Your task to perform on an android device: In the Zoom Meet app , turn off the Host video and enable the waiting room .
Image 0: 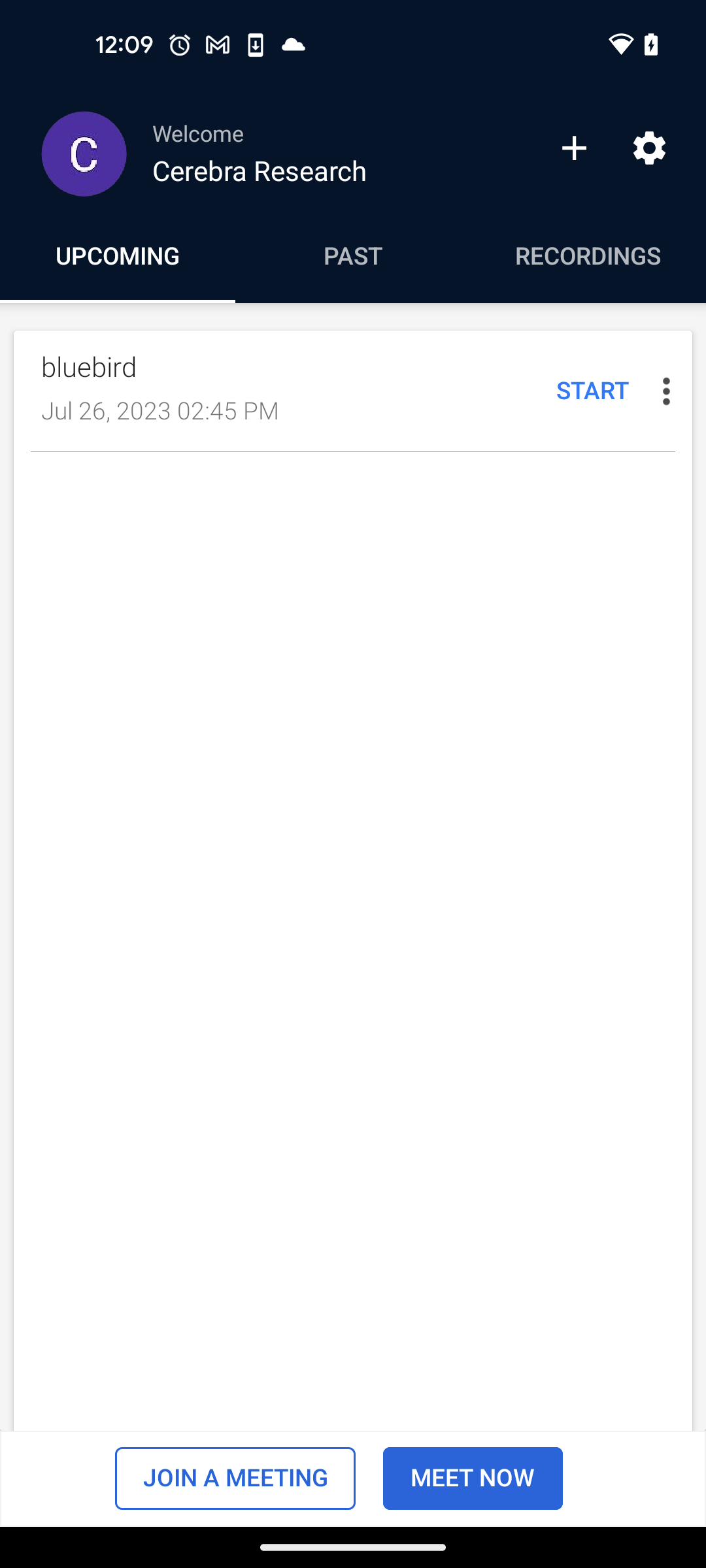
Open the Zoom Meet app
Step 0: open app "Zoom"
Image 1: 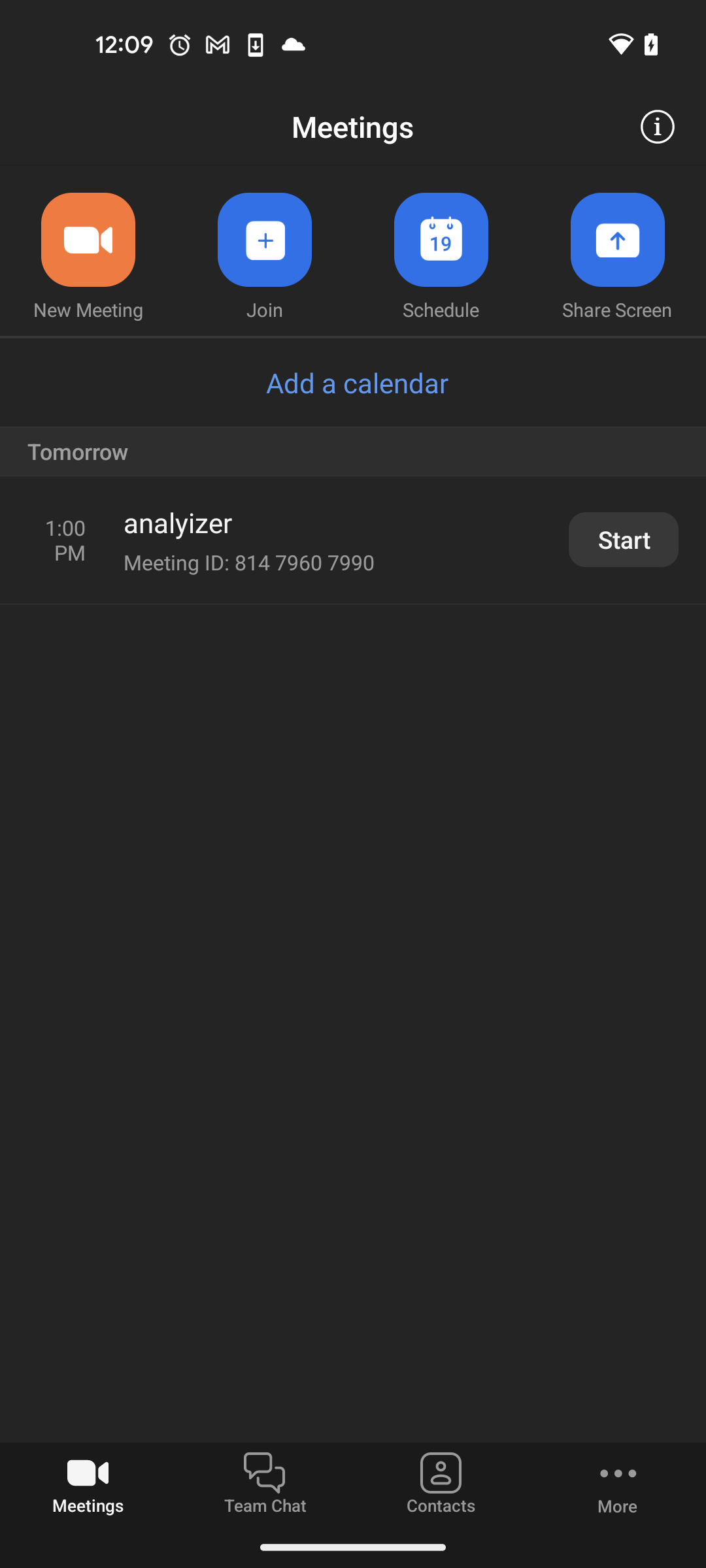
Open the analyizer meet
Step 1: click (339, 522)
Image 3: 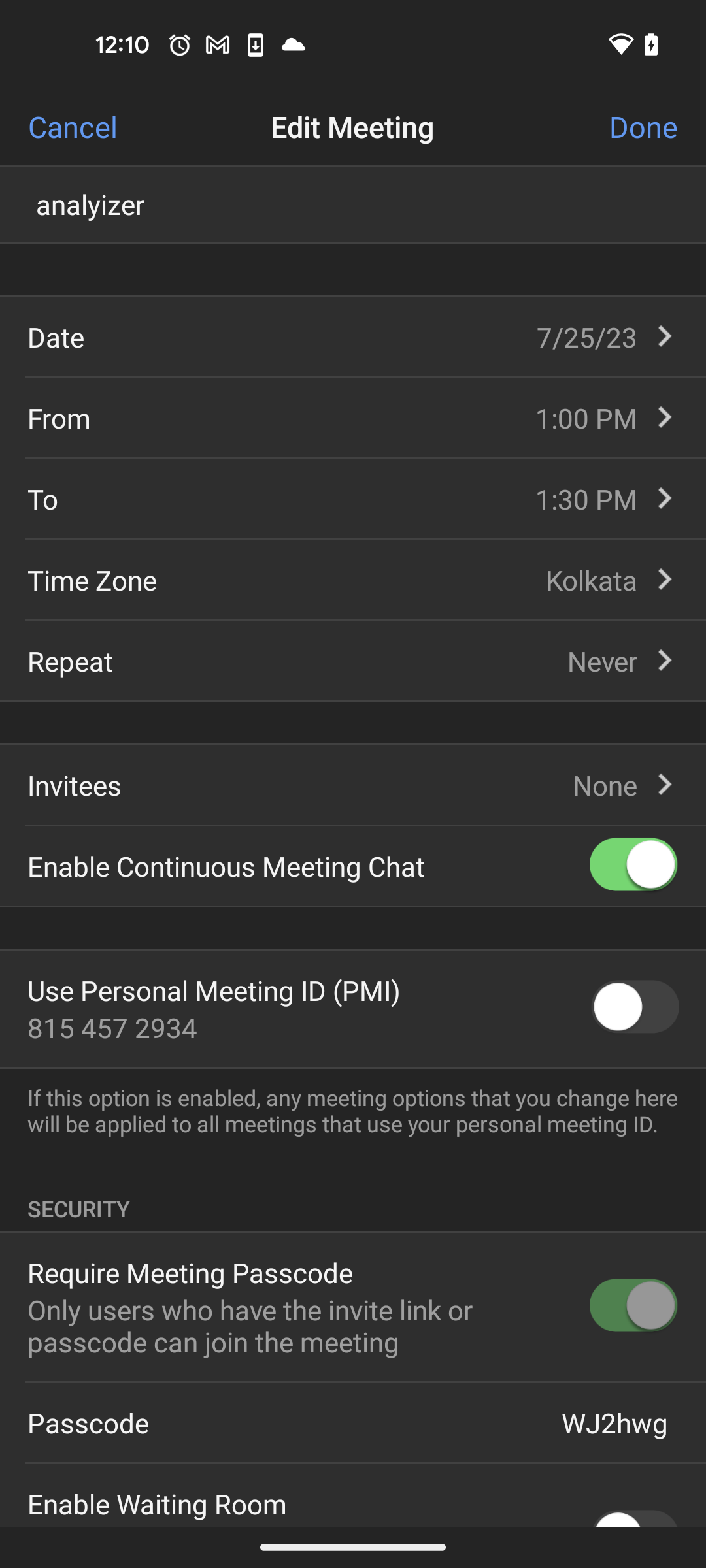
Scroll up for waiting room settings
Step 3: scroll down
Image 4: 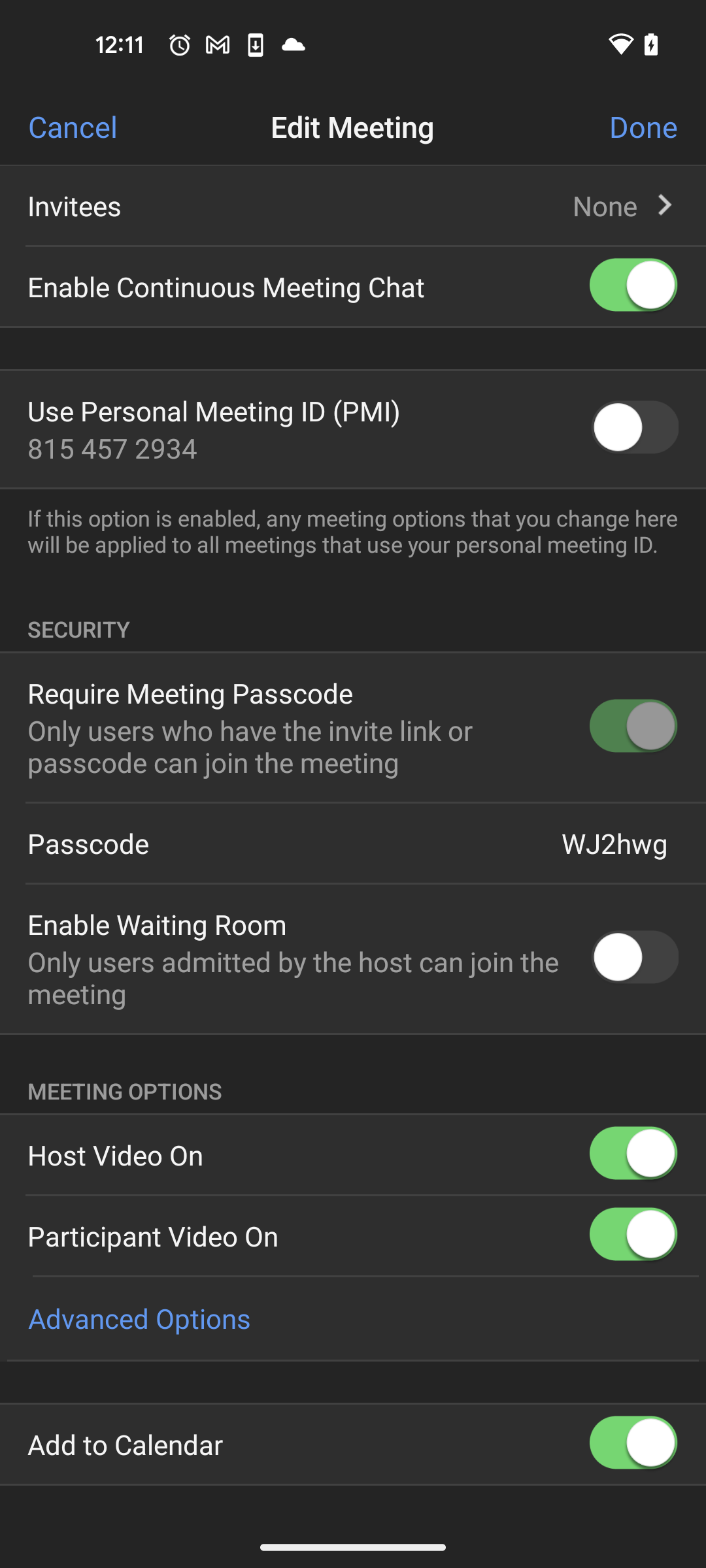
toggle the Enable Waiting Room button
Step 4: click (634, 958)
Image 5: 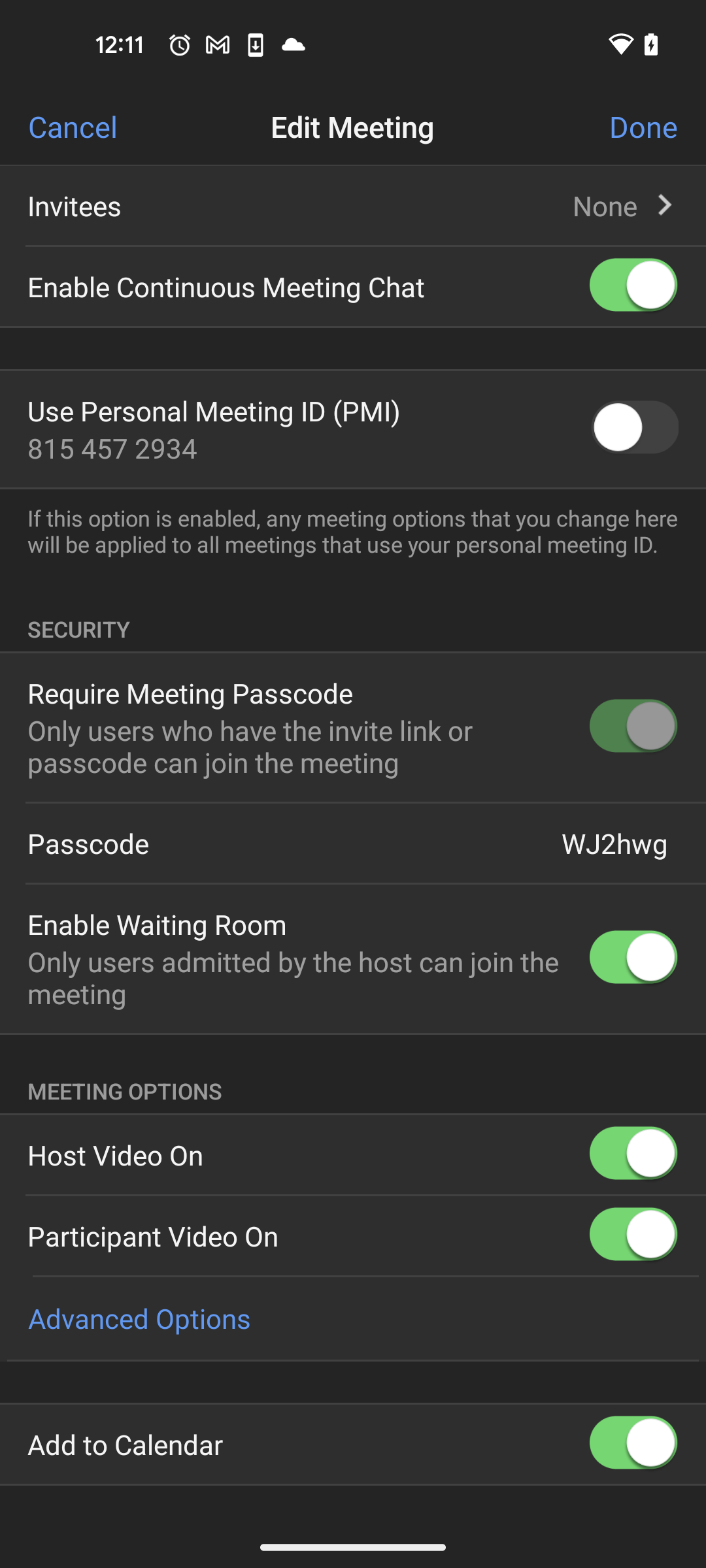
Turn off the Host video On option
Step 5: click (634, 1154)
Image 6: 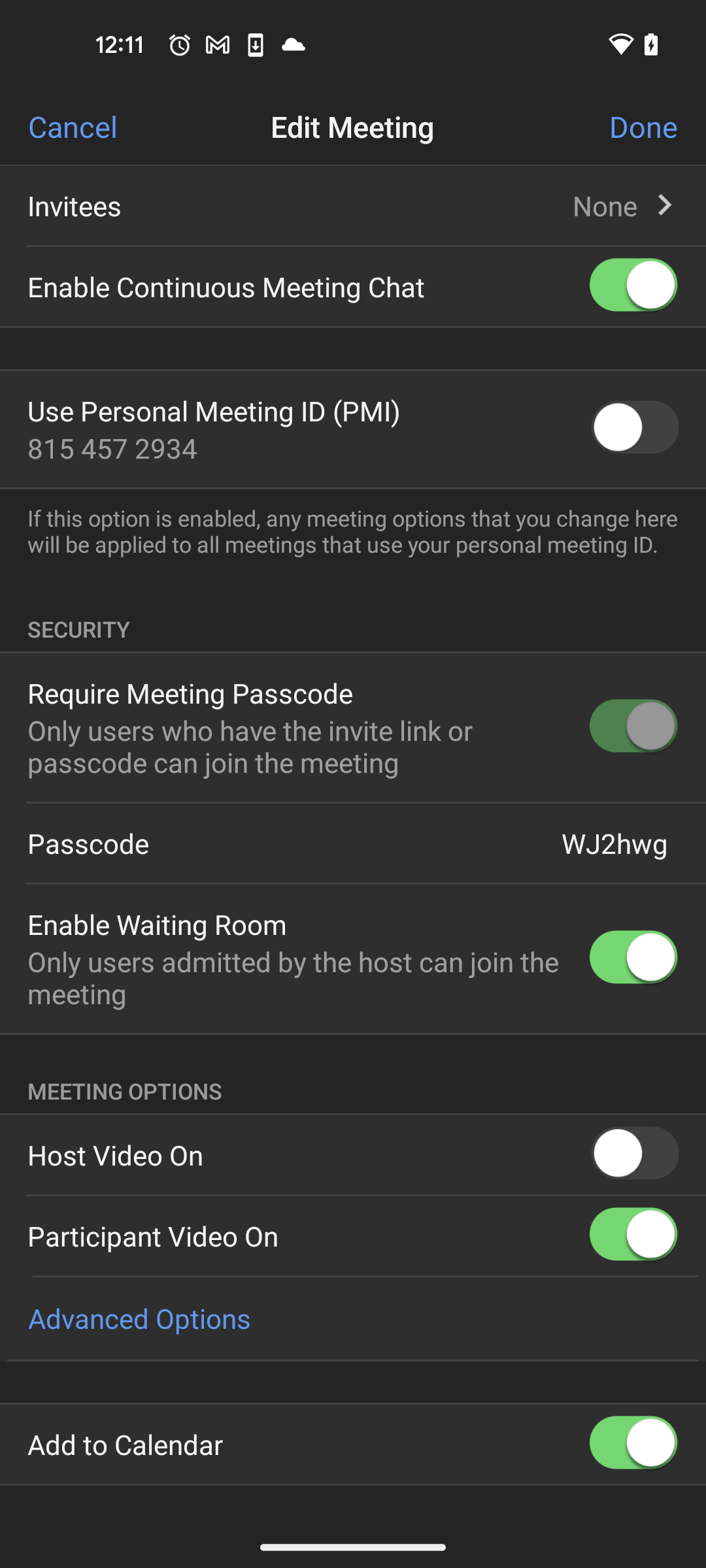
Click on the Done button at the top right corner of the screen
Step 6: click (643, 127)
Image 7: 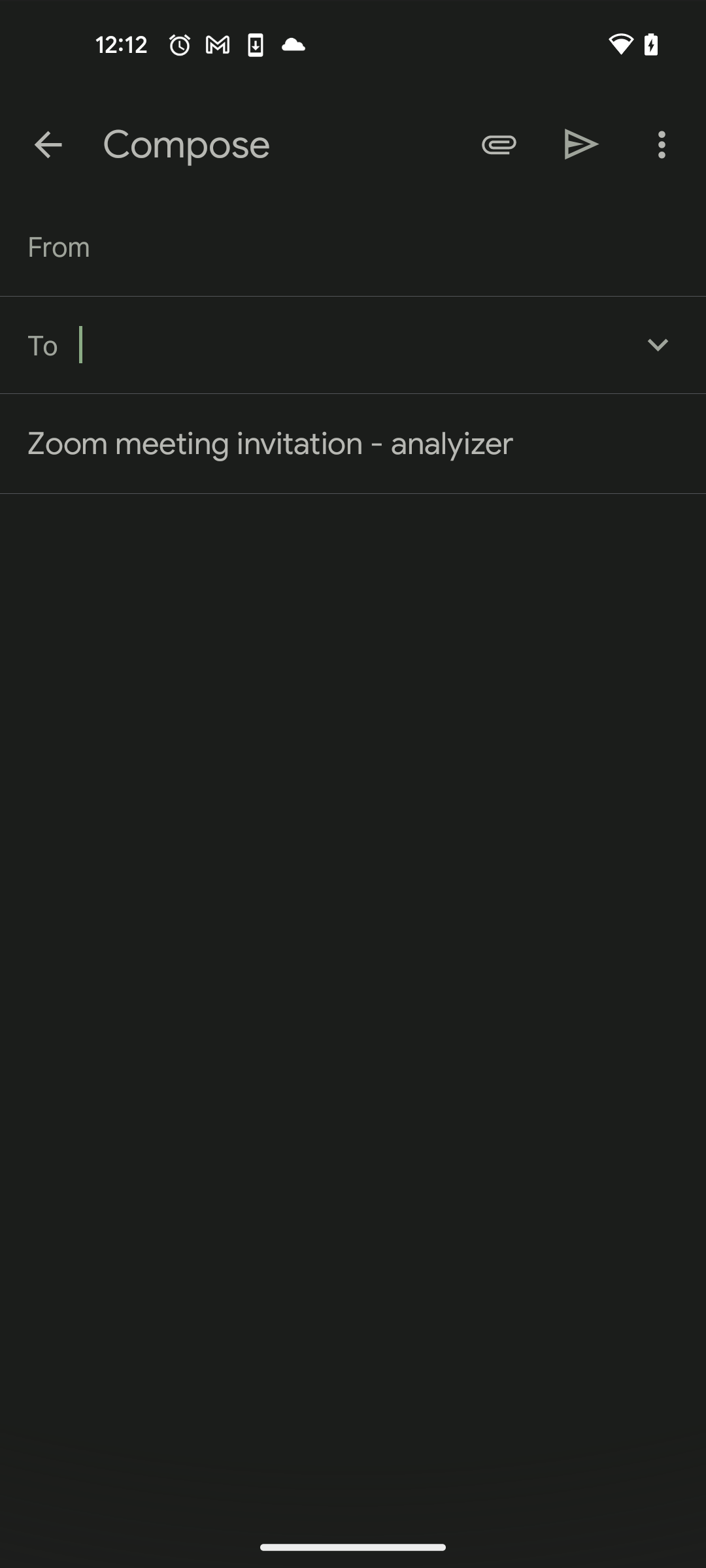
Click on the Done button at the top right corner of the screen
Step 7: wait